Your task to perform on an android device: Use the Trip.com app to view the information of non-stop flights that depart from Sao Paulo-Guarulhos International Airport and arrive at Jorge Chavez International Airport.
Image 0: 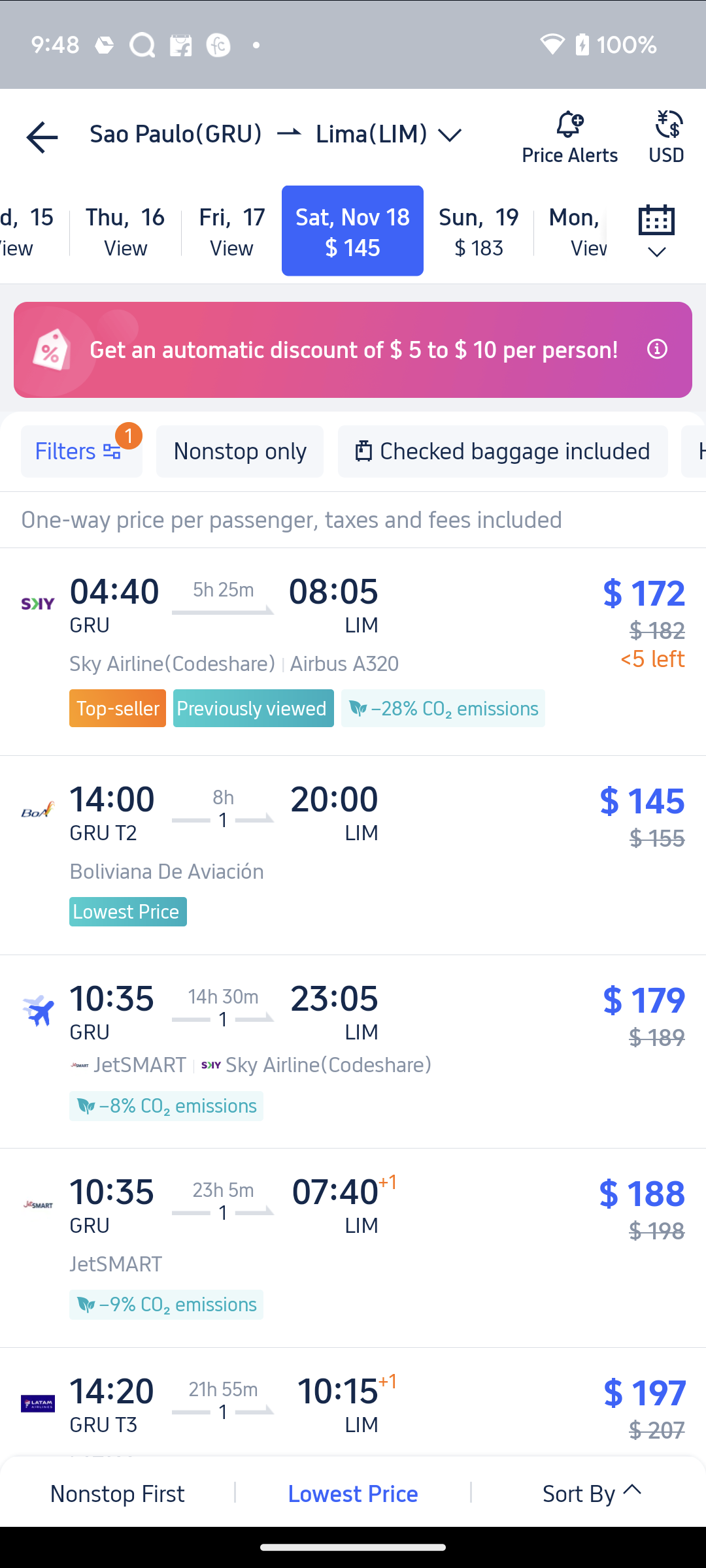
Click on the filter Nonstop only
Step 0: click (240, 451)